Your task to perform on an android device: Read the nutrition information about the focaccia recipe.
Image 0: 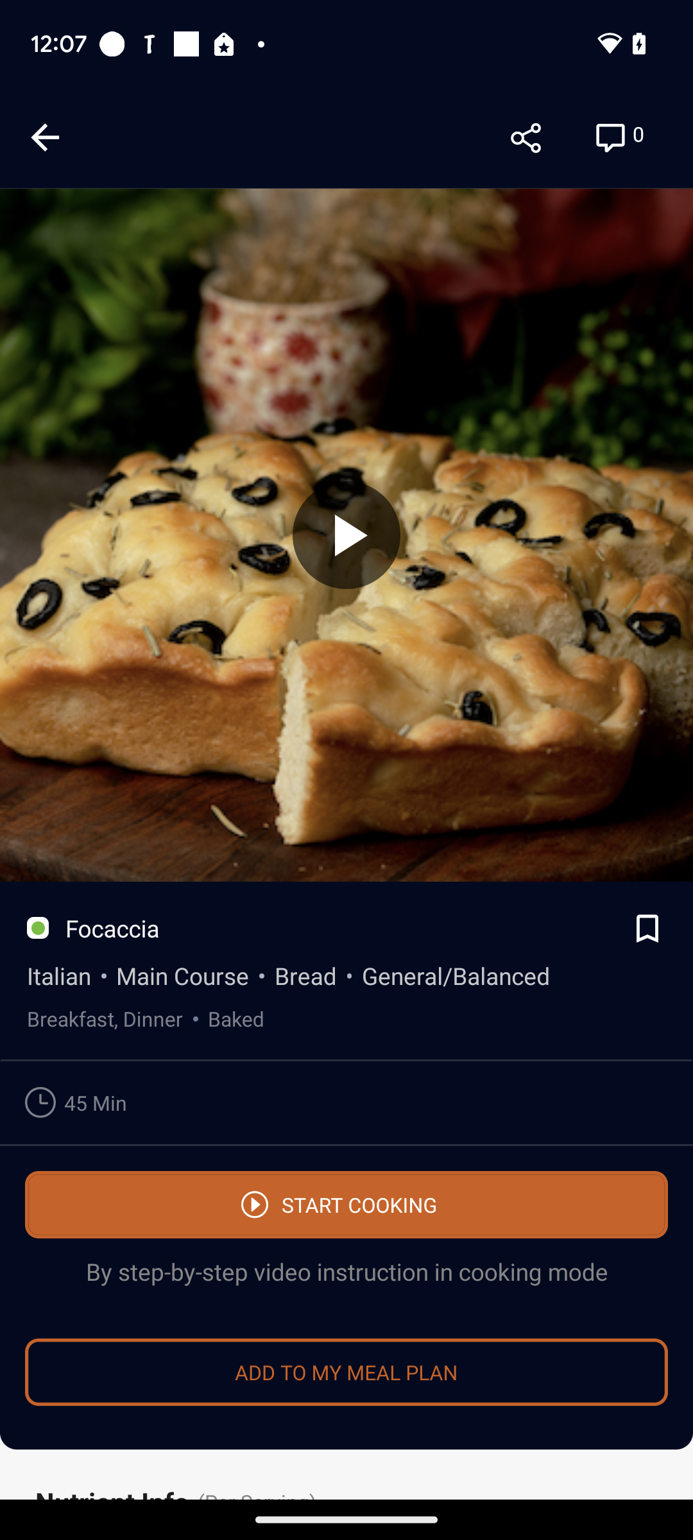
Scroll up for the option. nutrition info
Step 0: scroll down
Image 1: 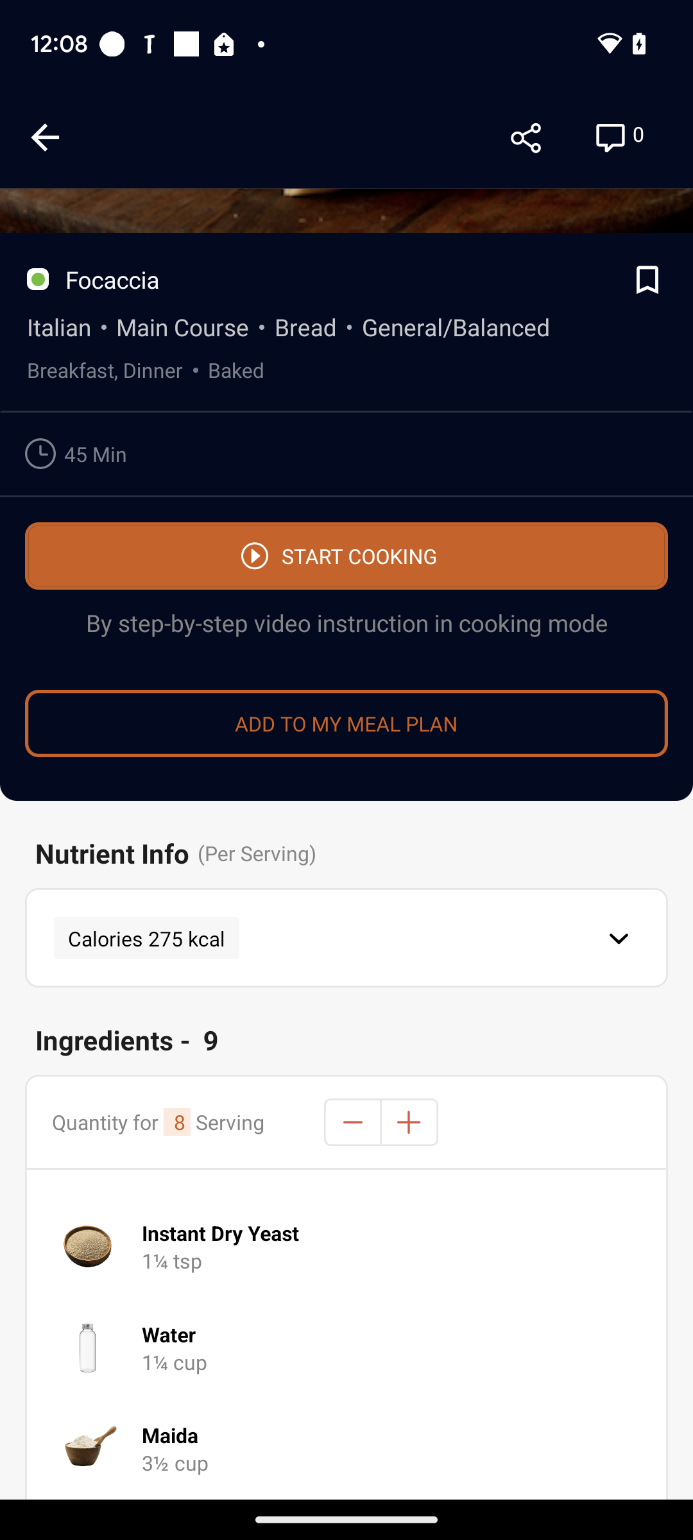
Click on the down arrow presented on the right side, just below the nutrition information.
Step 1: click (602, 932)